Your task to perform on an android device: Go to the Snapdeal app and search for the Taparia 1621-8 Tools hardware lineman plier.
Image 0: 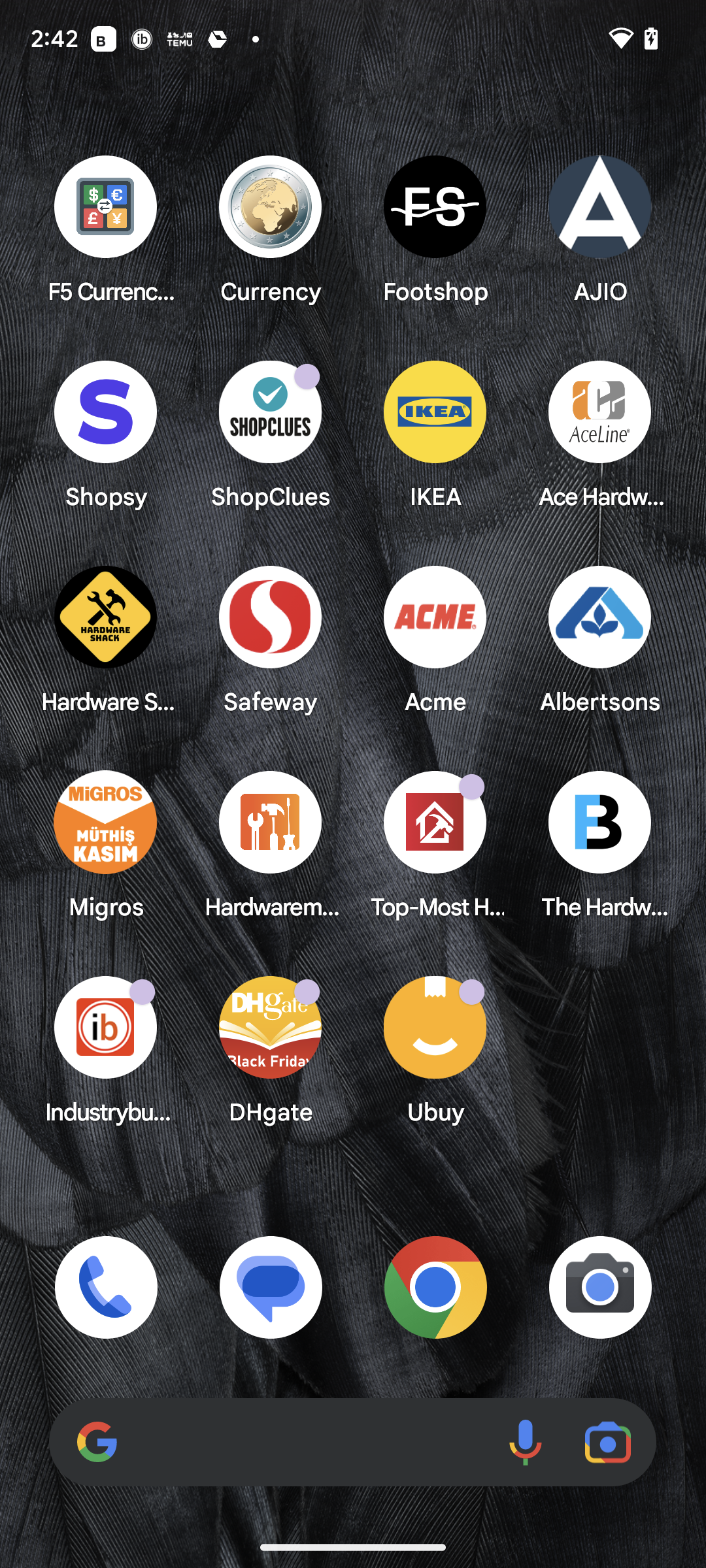
Open the Snapdeal app.
Step 0: open app "Snapdeal"
Image 1: 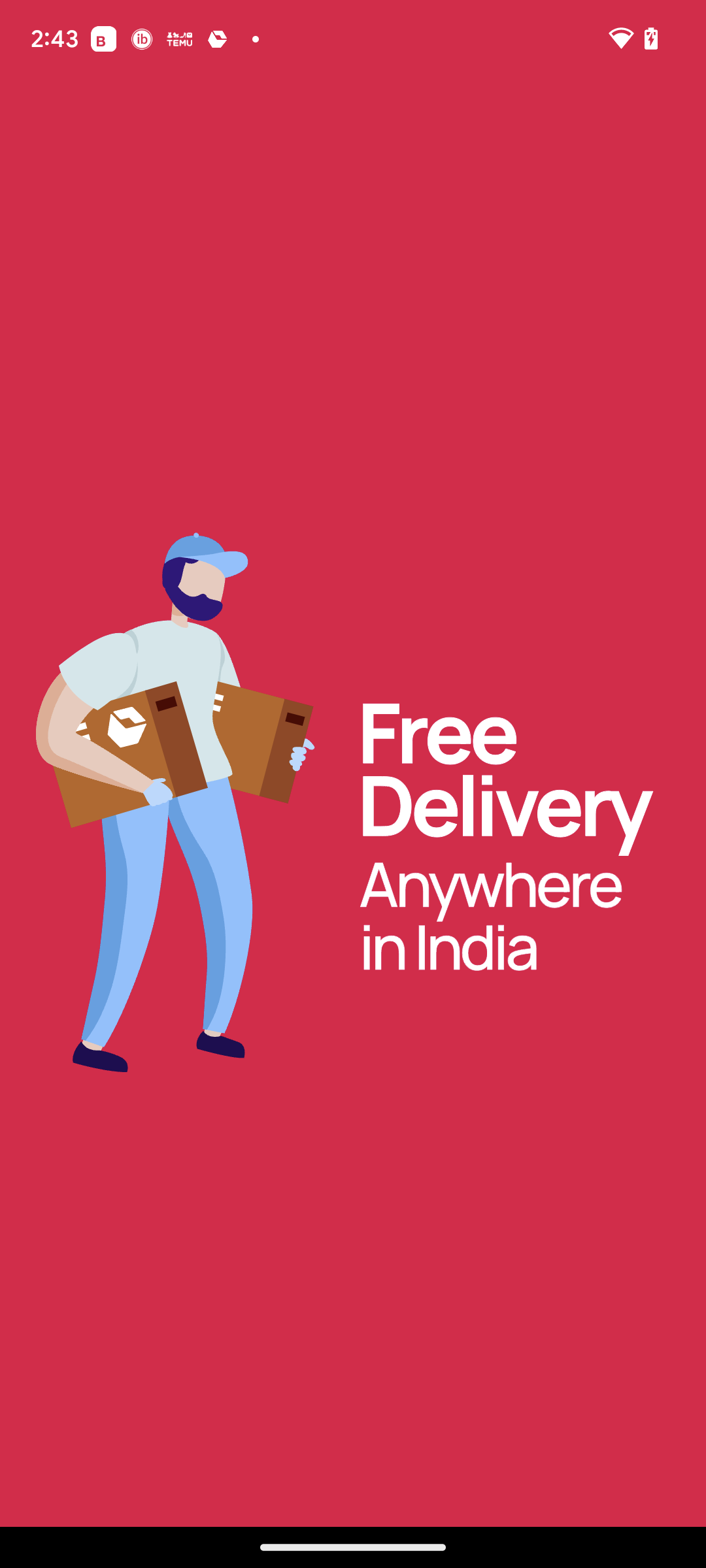
Open the Snapdeal app.
Step 1: wait
Image 2: 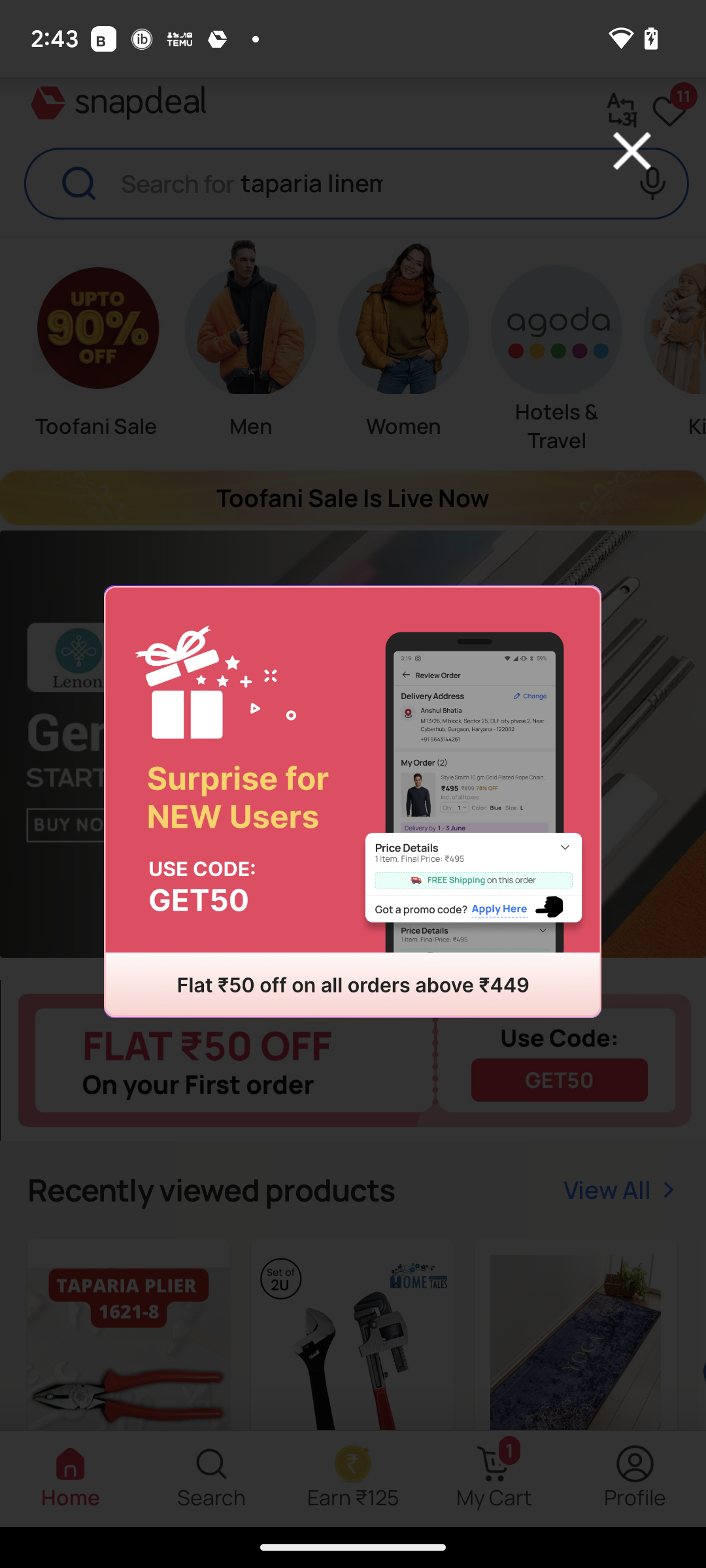
Open the Snapdeal app.
Step 2: click (624, 148)
Image 3: 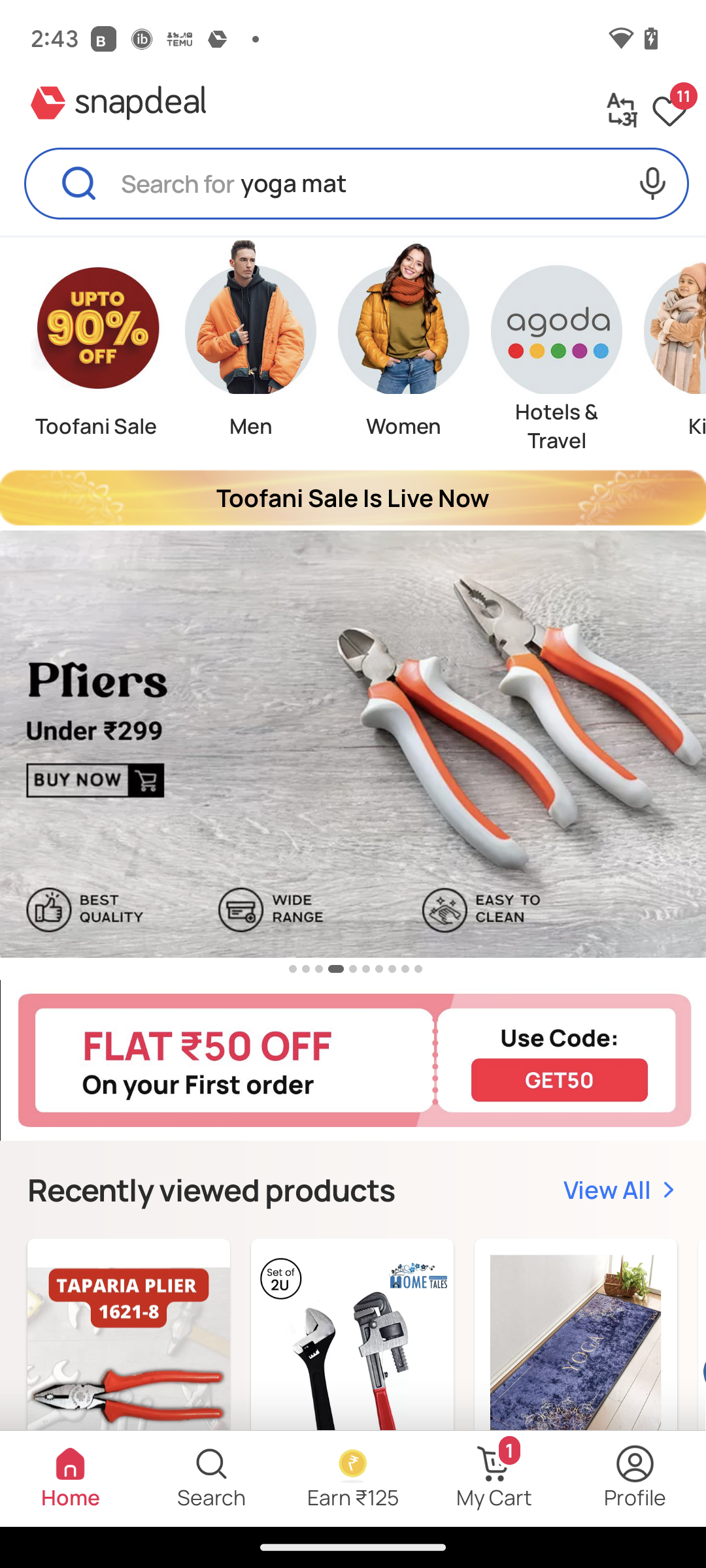
Click on the search bar at the top of the screen.
Step 3: click (249, 212)
Image 4: 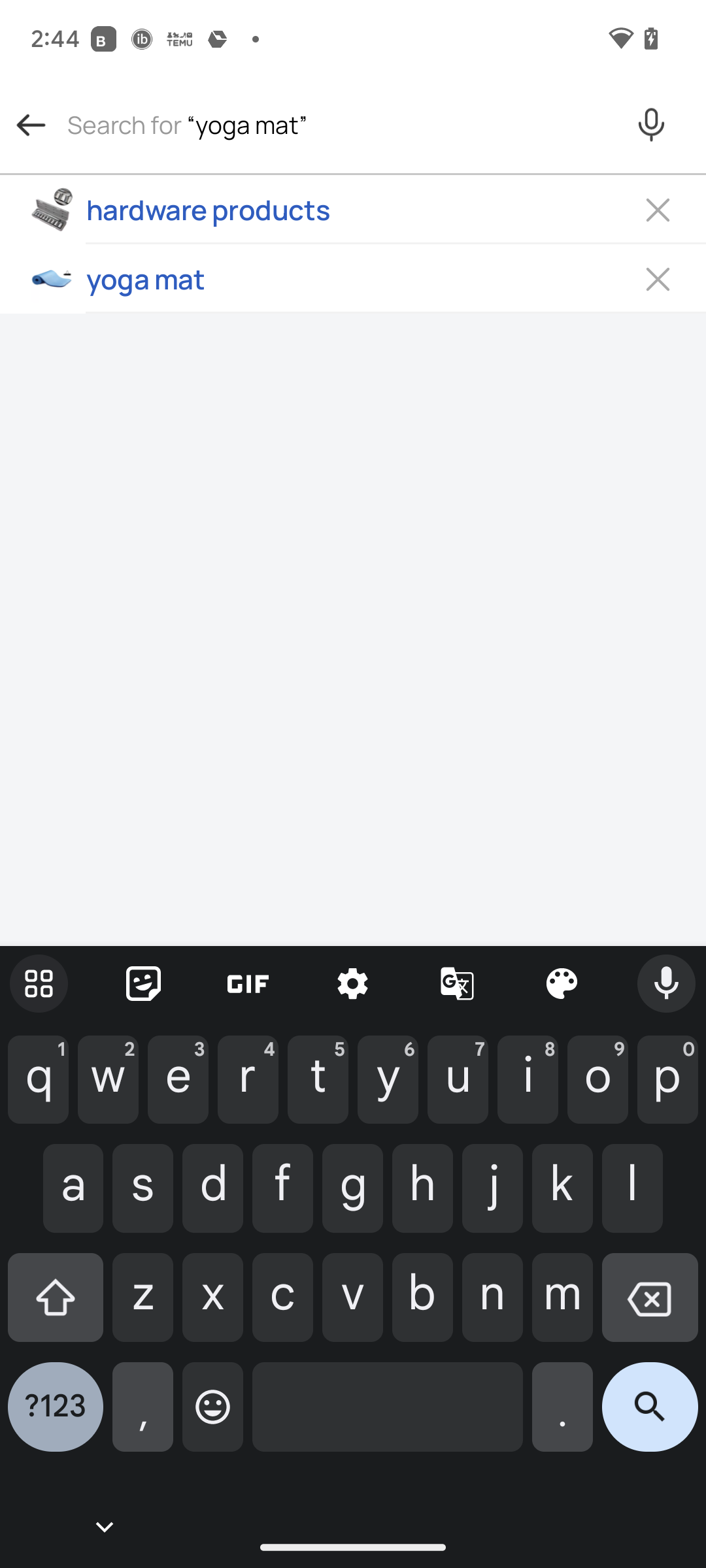
Type hardware products in the search bar.
Step 4: type "hardware products"
Image 5: 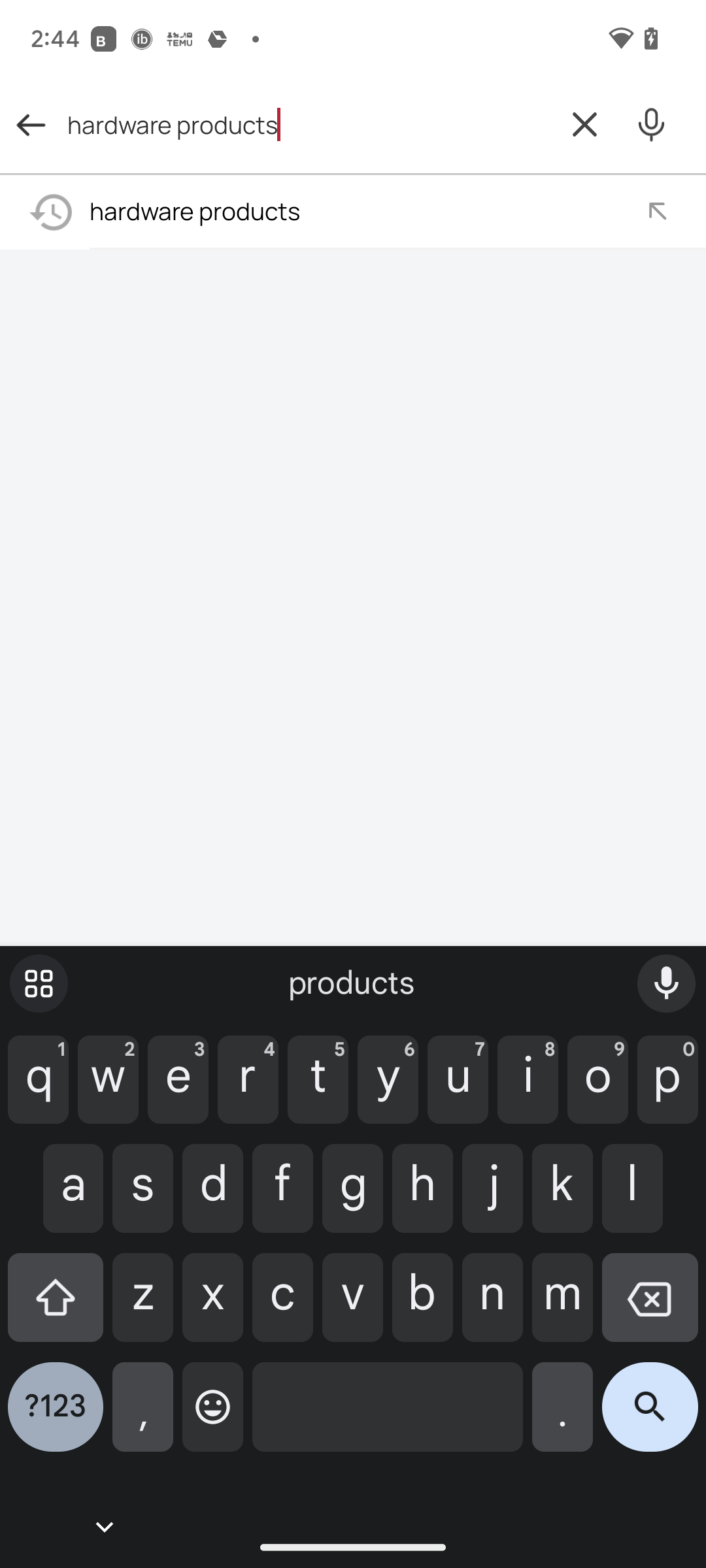
Click on the search icon at the bottom right corner of the screen.
Step 5: click (650, 1417)
Image 6: 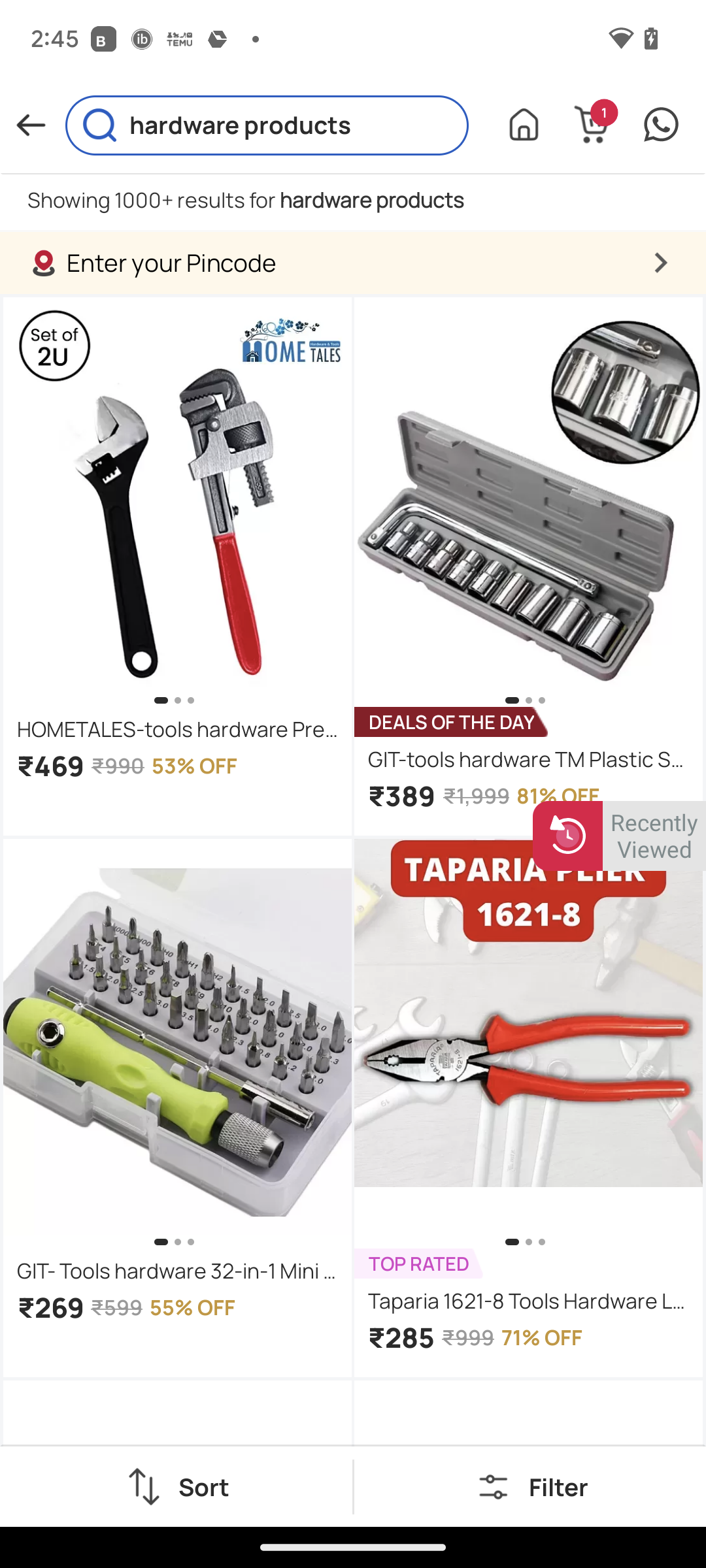
Click on the fourth image on the right side of the screen.
Step 6: click (520, 1011)
Image 7: 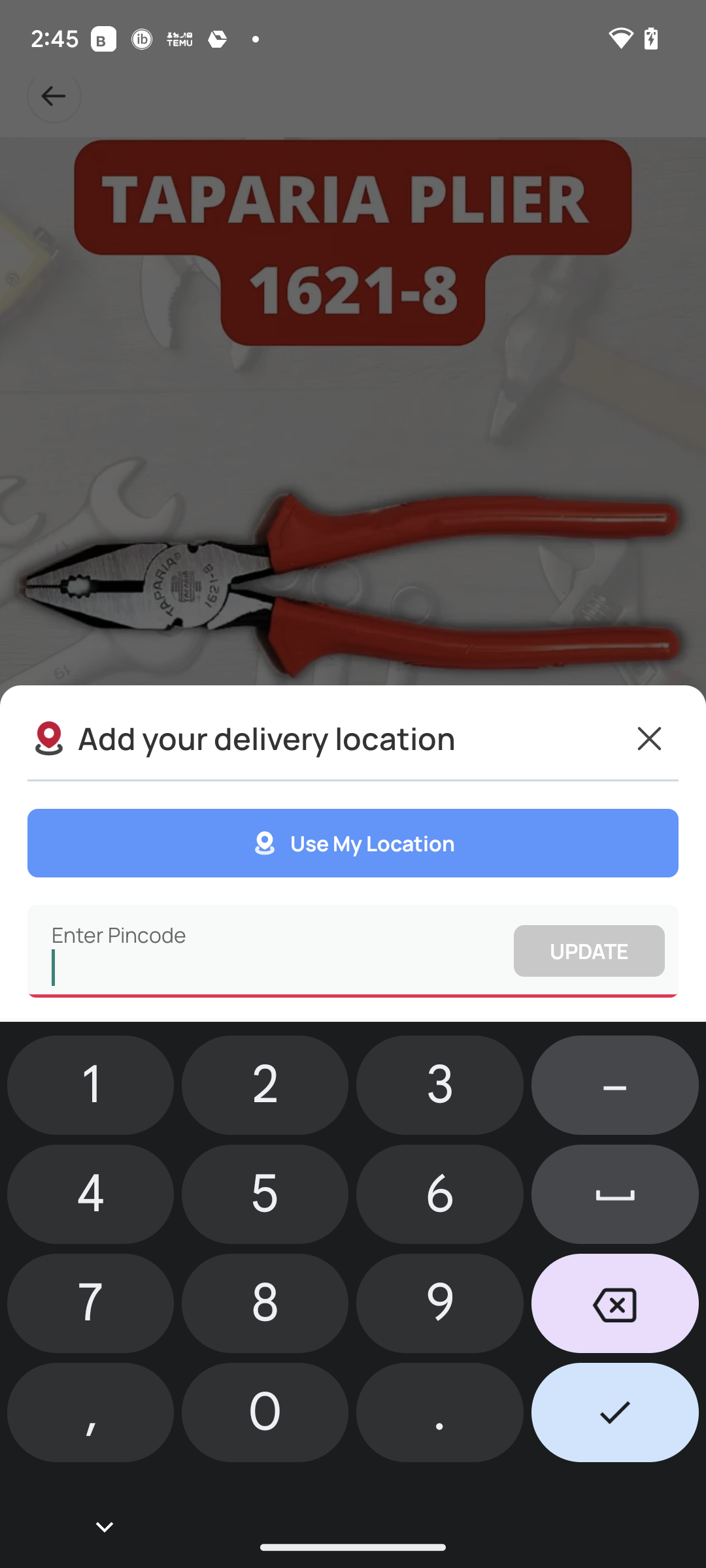
Click on the fourth image on the right side of the screen.
Step 7: click (633, 742)